Your task to perform on an android device: Open the Weather app, Go to setting and Enable Show Ongoing Notification
Image 0: 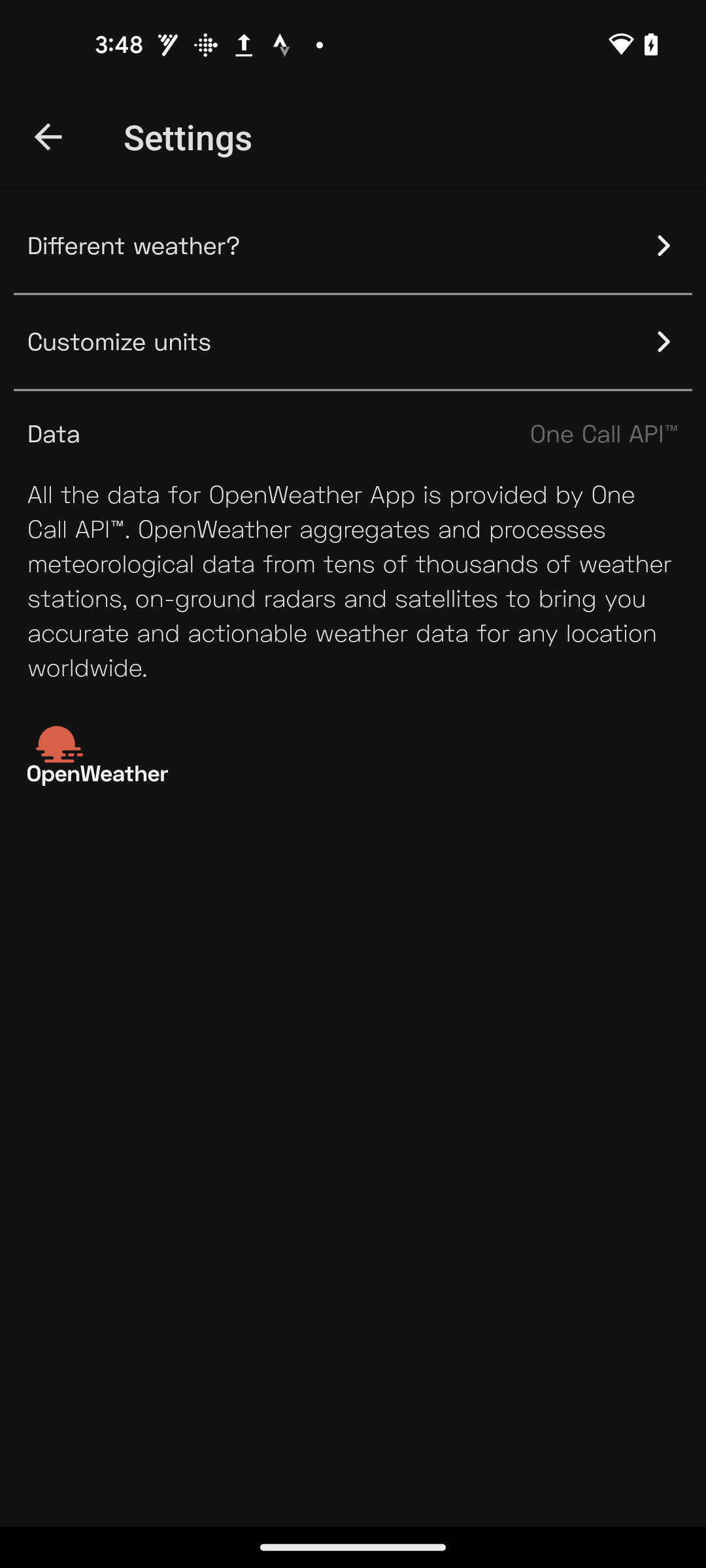
Open the Weather app
Step 0: open app "Weather"
Image 1: 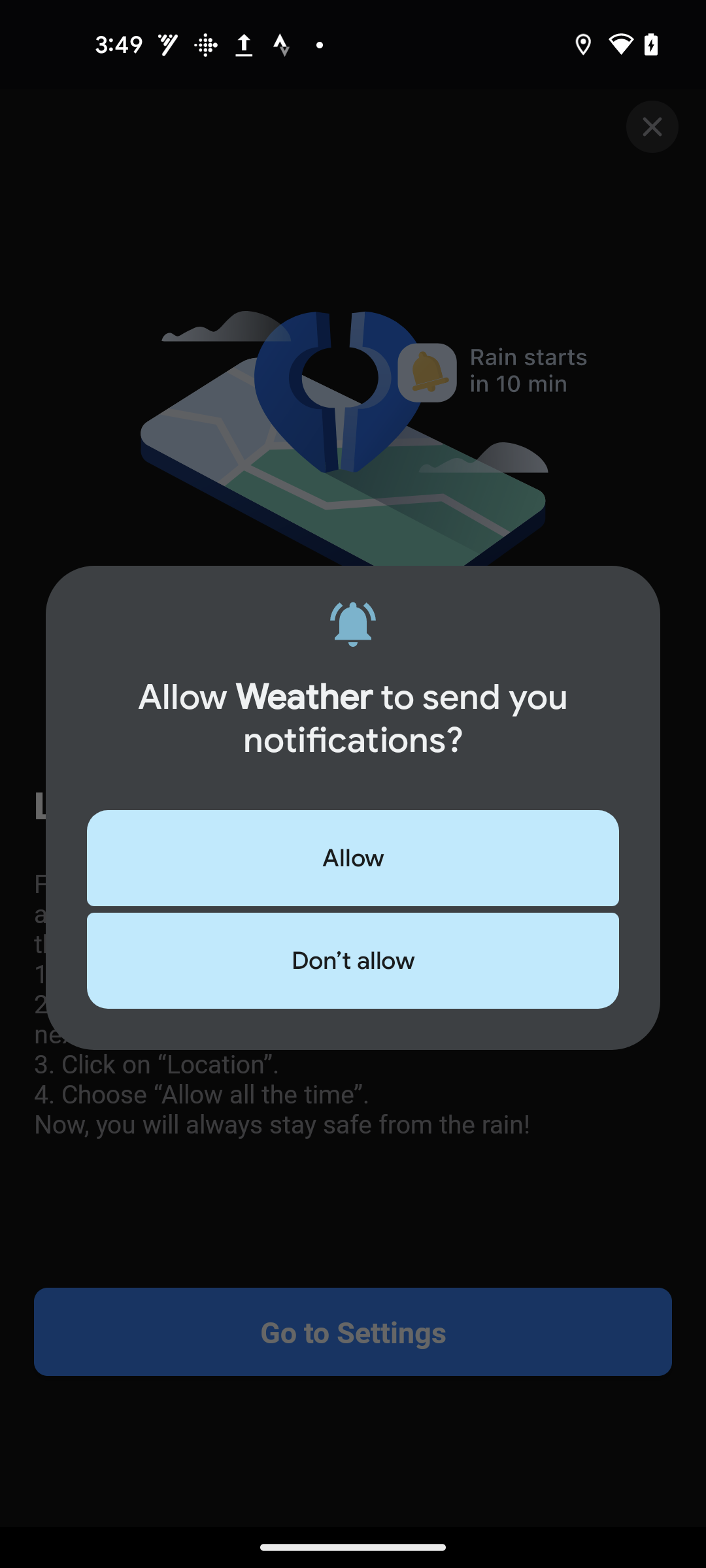
Click on the Allow at the pop up window
Step 1: click (353, 858)
Image 2: 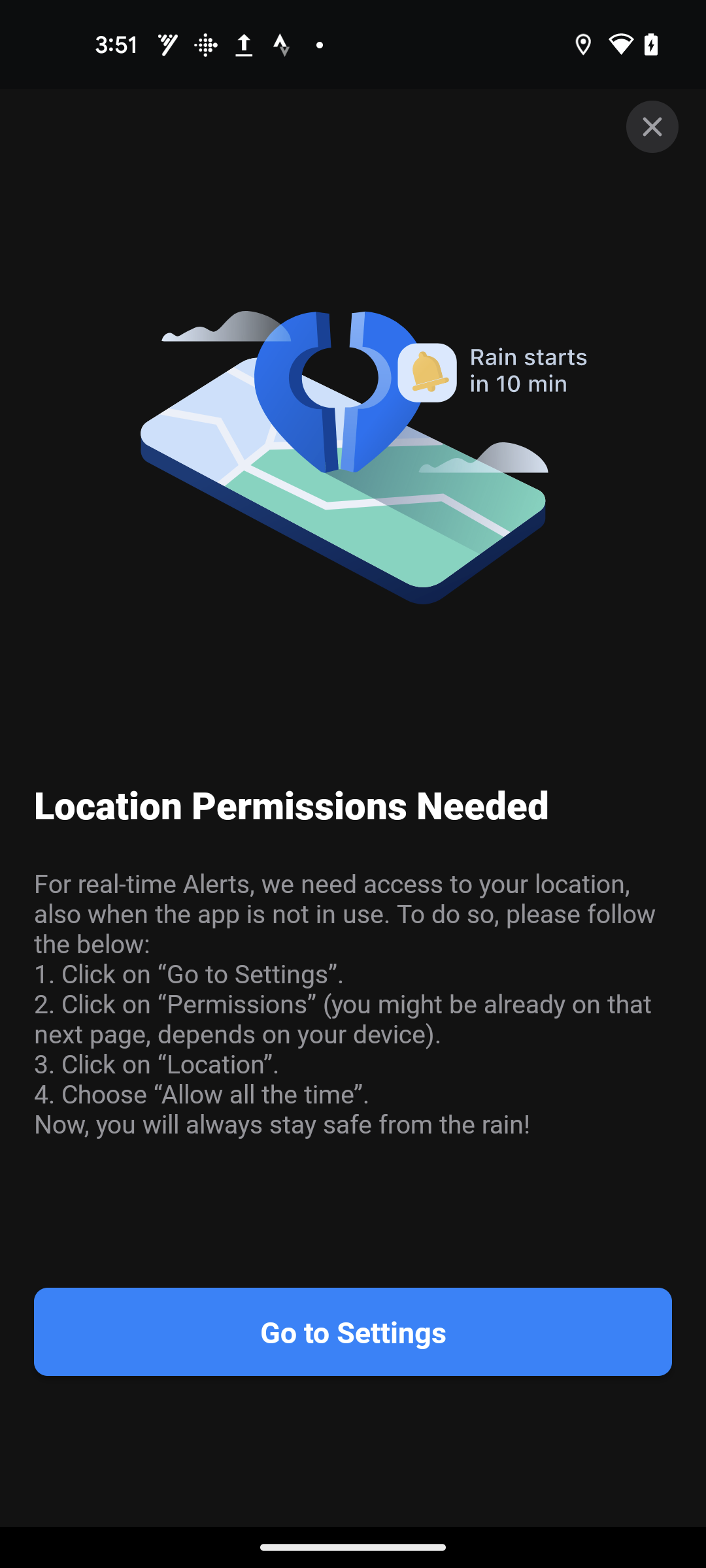
Click on the Go to Setting button at the bottom of the screen
Step 2: click (352, 1331)
Image 3: 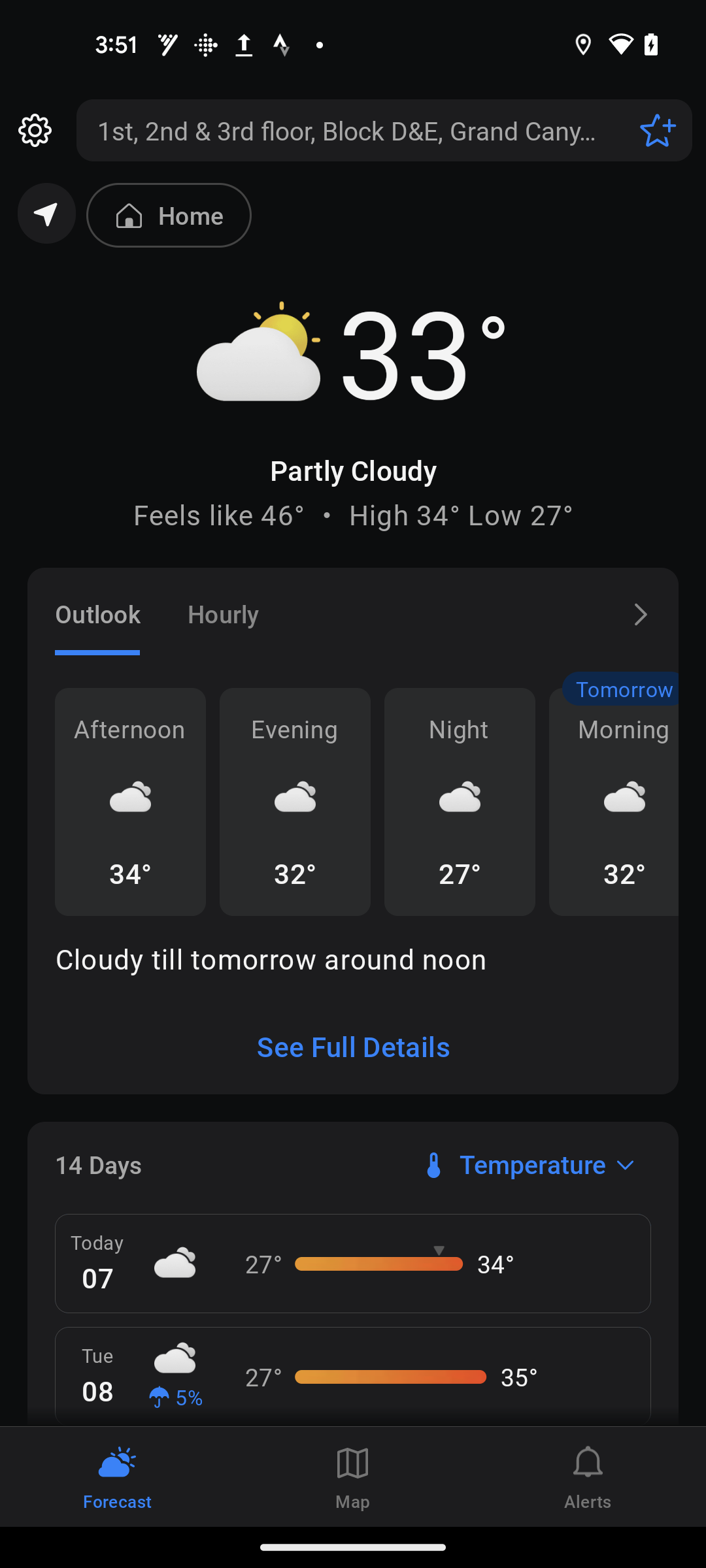
Click on the Setting icon at the top left corner of the screen
Step 3: click (34, 130)
Image 4: 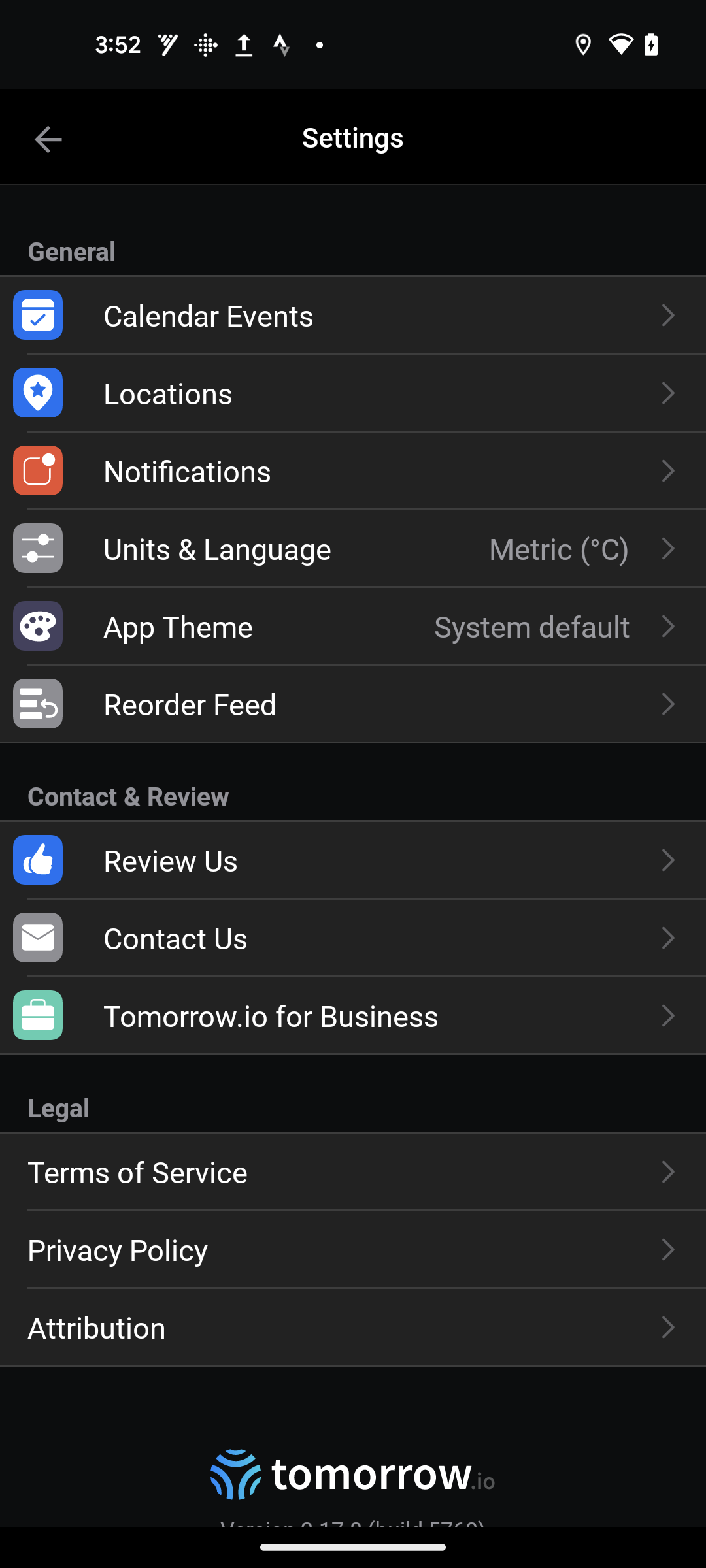
Click on the Notifications option
Step 4: click (353, 470)
Image 5: 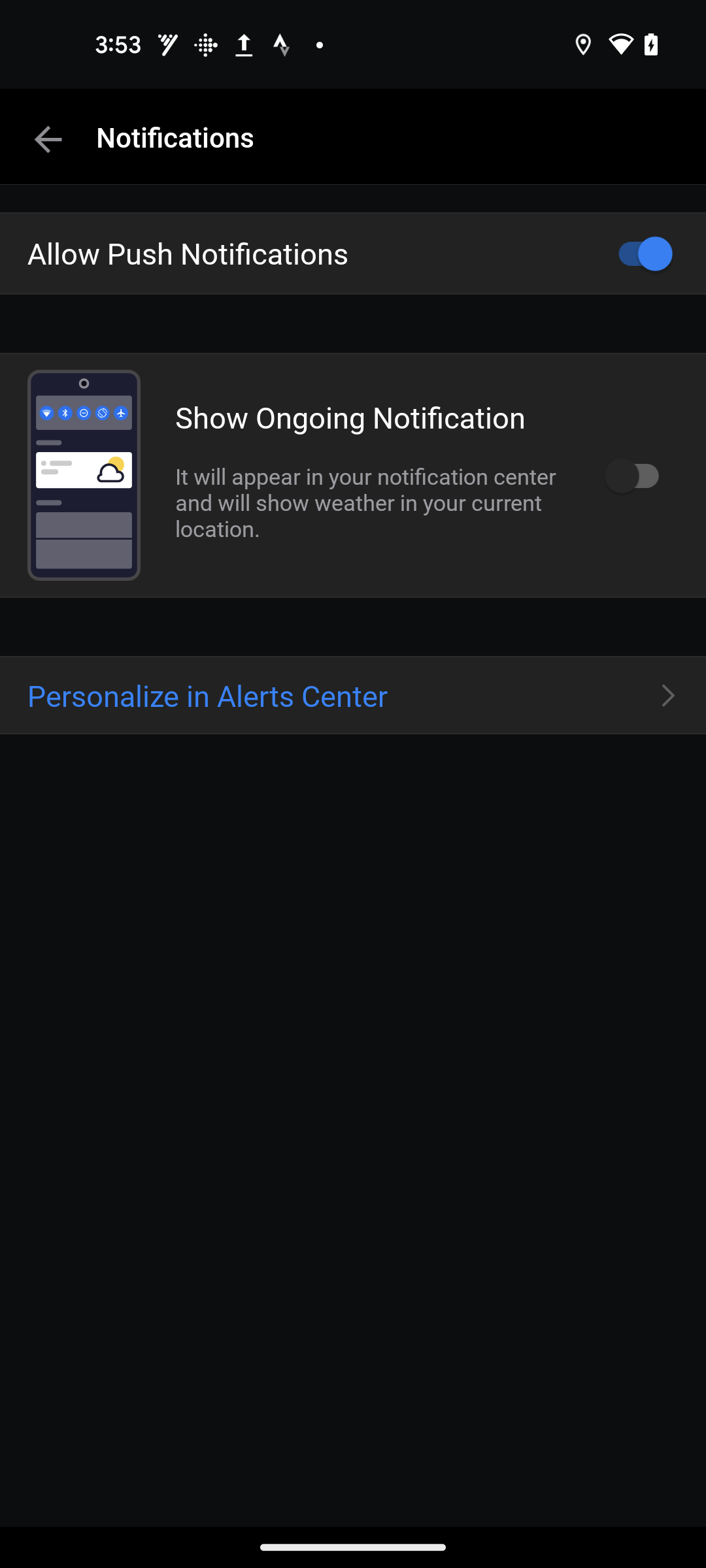
Swipe right the Show Ongoing Notification bar
Step 5: scroll left